Your task to perform on an android device: My wife also ask me to share the train schedule information with her, so share the train schedule from the Rome2Rio app with her at clarawagner98b@gmail.com on the Gmail app.
Image 0: 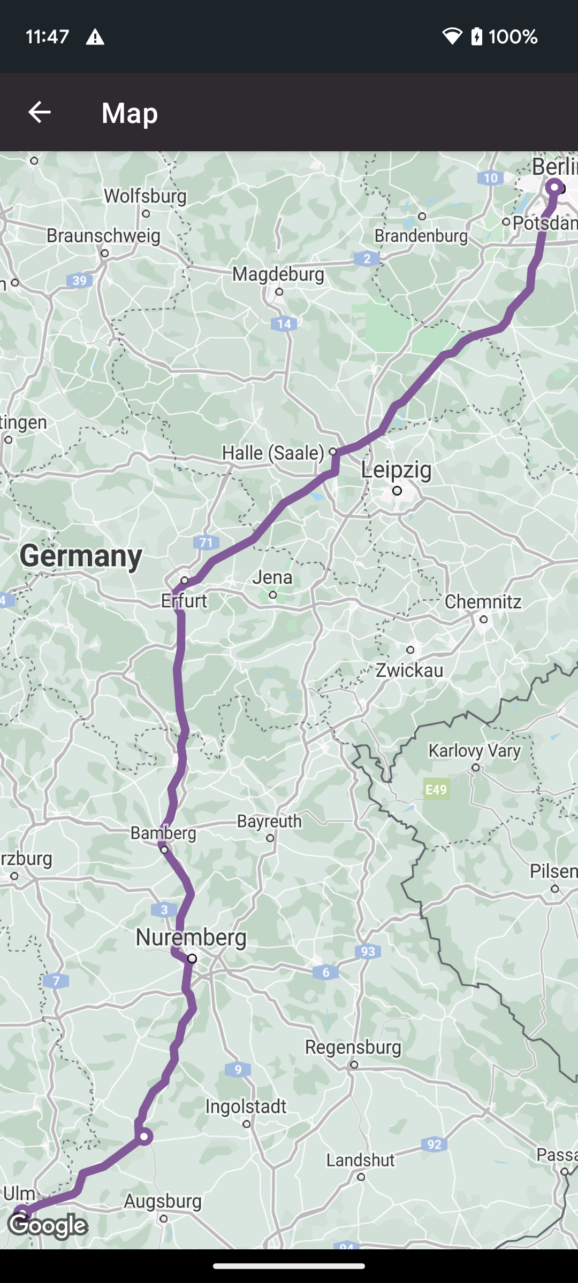
Go back to the previous page to view the share option.
Step 0: press back button
Image 2: 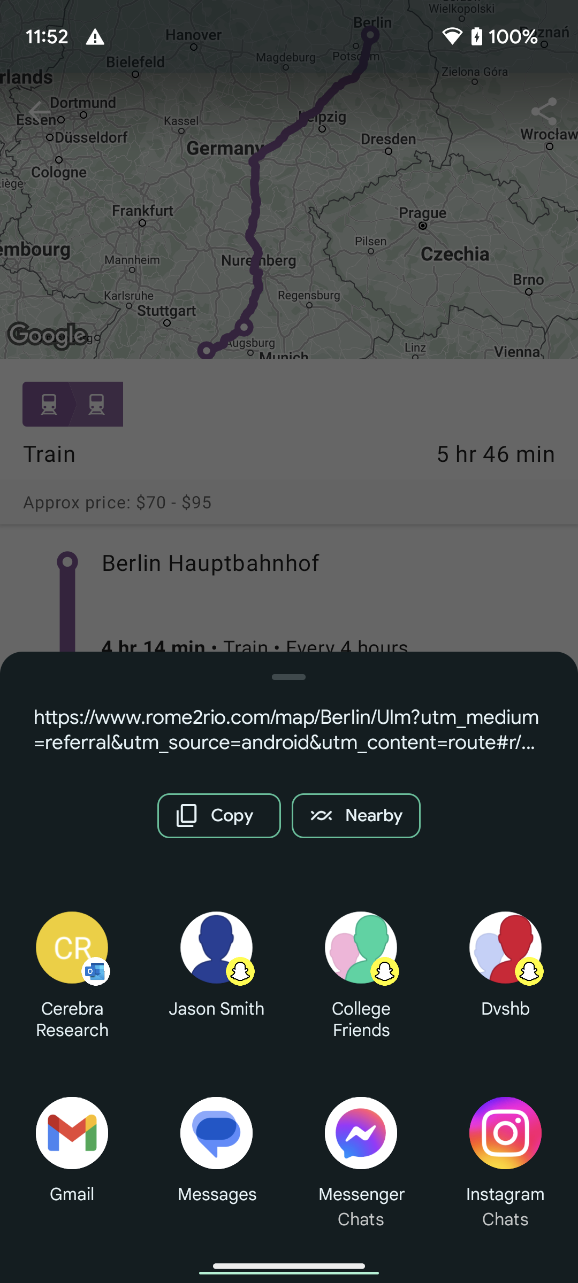
Click on the Gmail app icon to share on the Gmail app
Step 2: click (71, 1133)
Image 3: 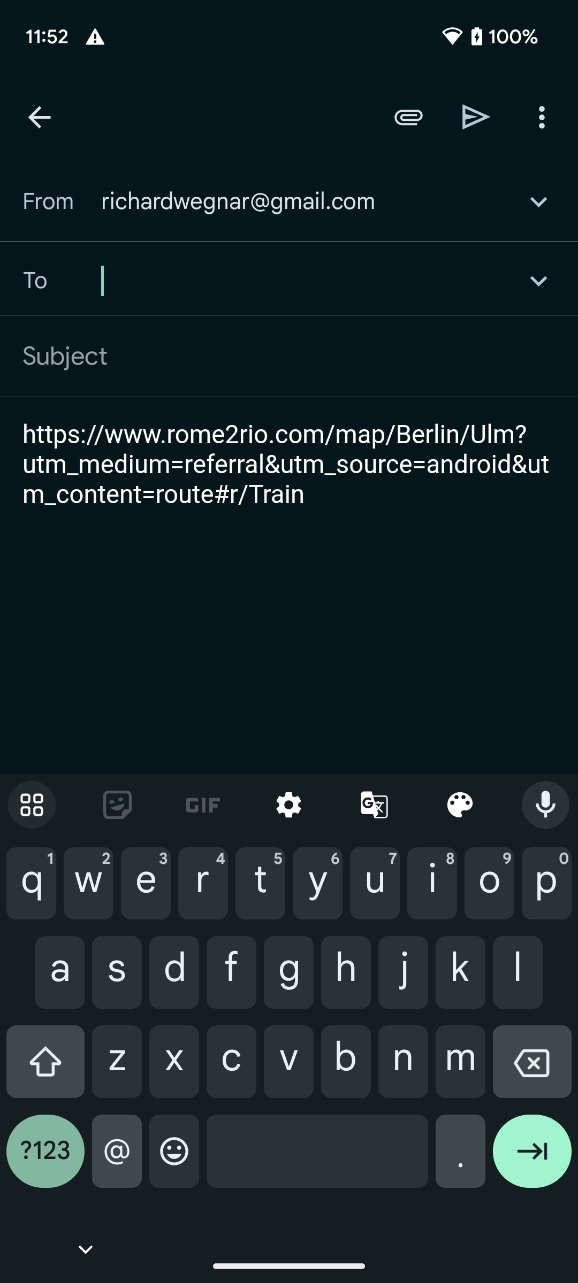
Type clarawagner98b@gmail.com in the recipient section to share this schedule with my wife
Step 3: type "clarawagner98b@gmail.com"
Image 4: 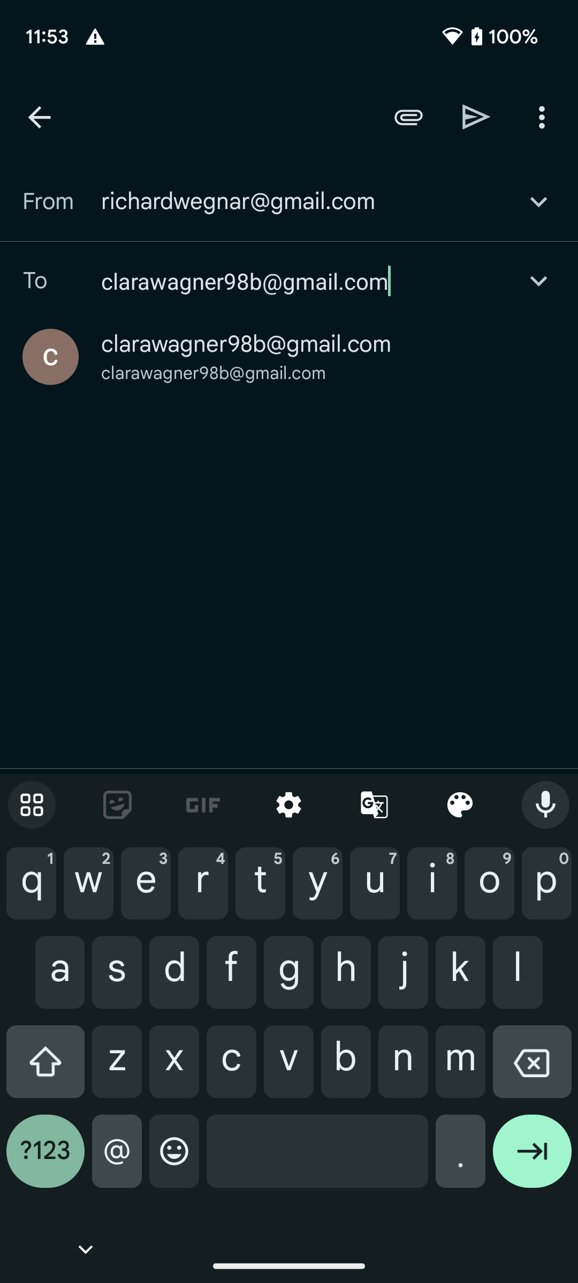
Click on the suggested account to select the recipient
Step 4: click (246, 344)
Image 5: 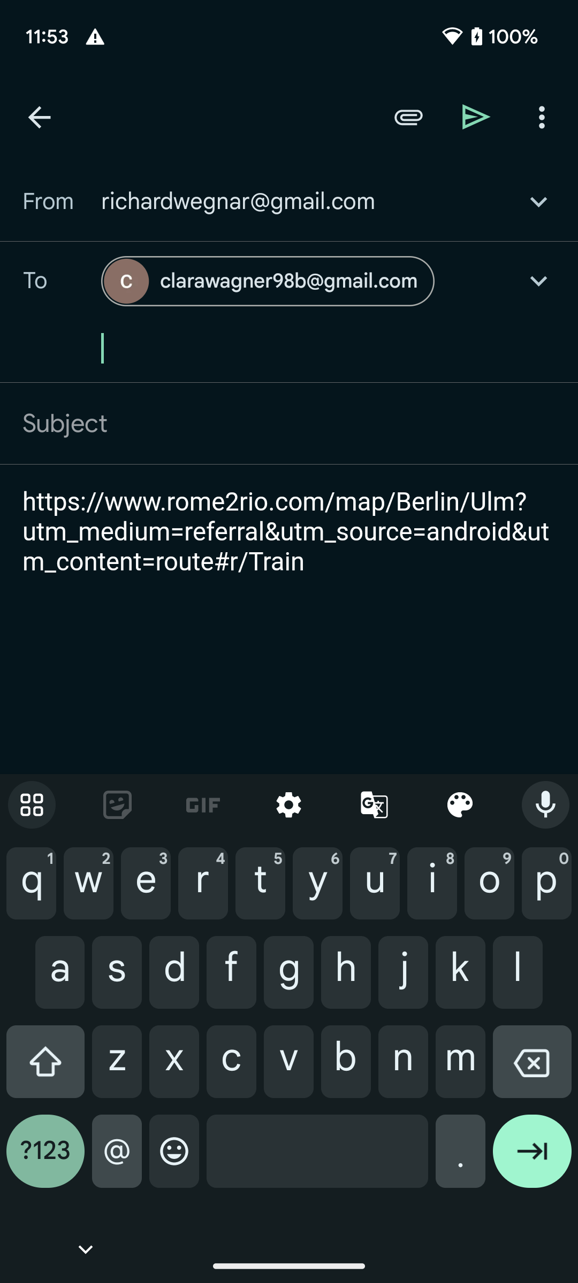
Click on the send button at the top right corner of the screen to share this schedule with my wife
Step 5: click (476, 117)